Your task to perform on an android device: I wanted to buy new hiking shoes for myself. Search for hiking shoes on Adidas.
Image 1: 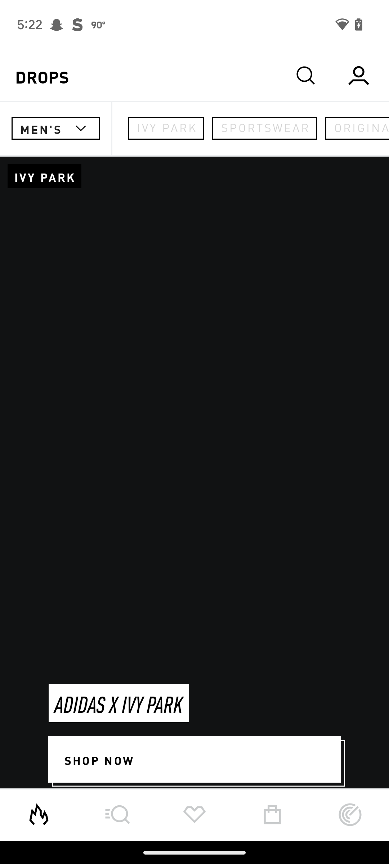
Click on the search icon at the top of the screen
Step 1: click (306, 75)
Image 2: 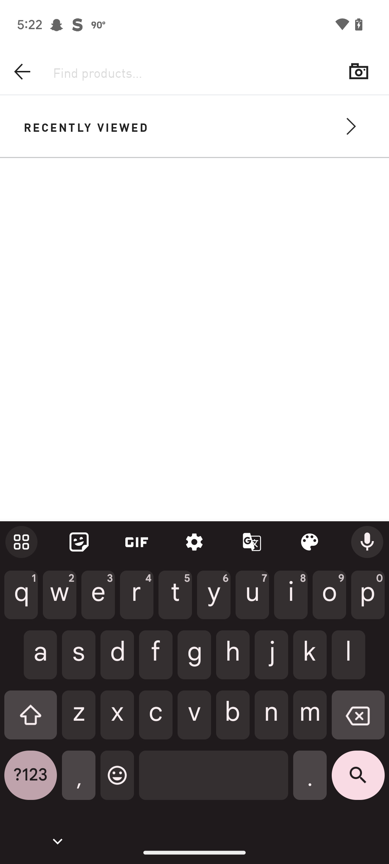
Type hiking shoes in the search bar.
Step 2: type "hiking shoes"